Your task to perform on an android device: Open the Fitify app, I would like to track my fitness improvement since I need to assess the results of the consistent workouts I've been performing.
Image 0: 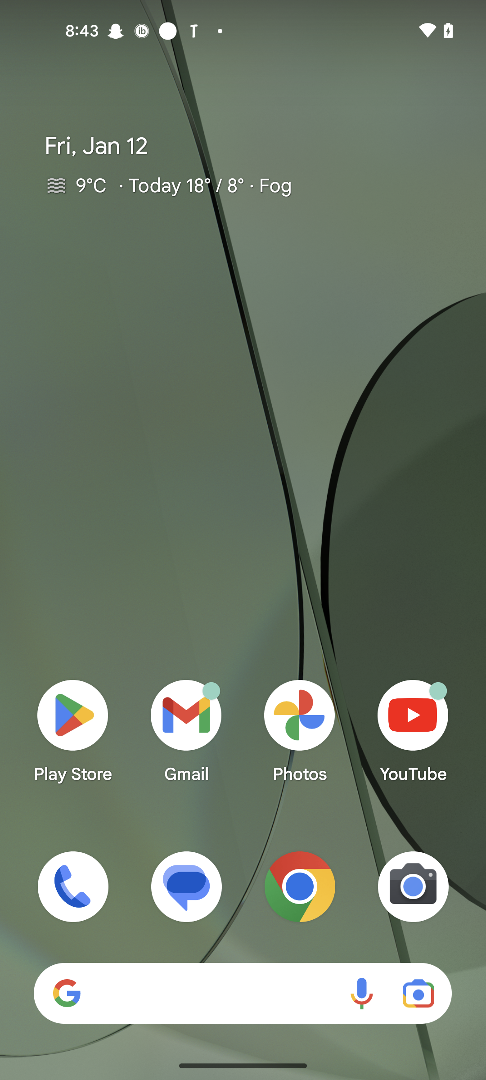
Open the Fitify app
Step 0: open app "Fitify"
Image 1: 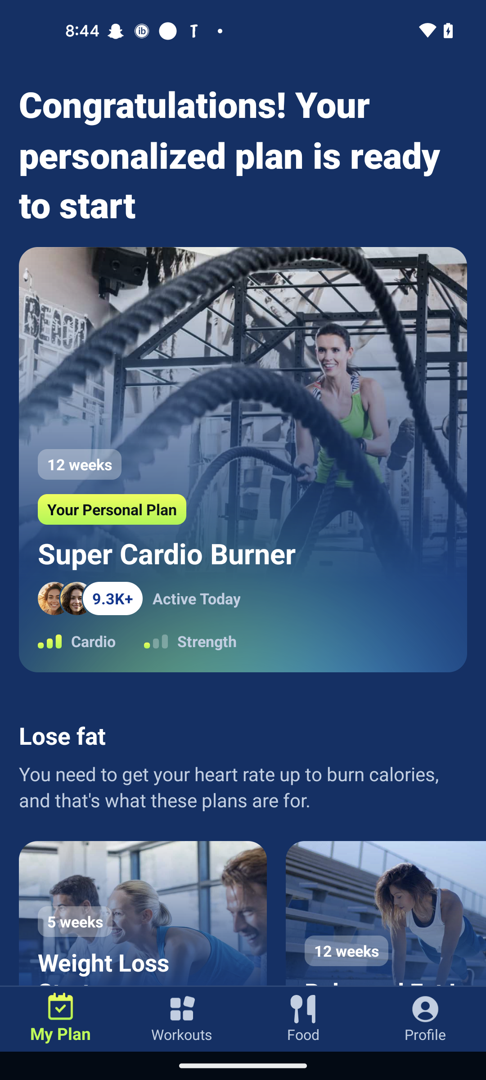
Click on the Profile icon
Step 1: click (425, 1018)